Your task to perform on an android device: Compare the Campus Women's Sherry Running Shoes with other shoes of the same campus brand for me.
Image 0: 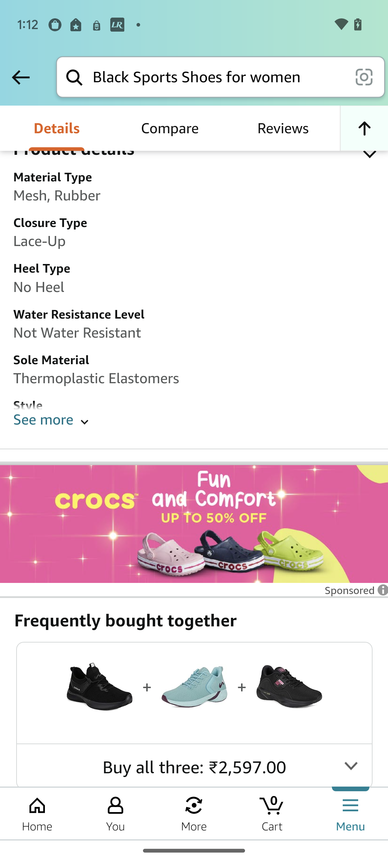
Swipe left
Step 0: click (170, 128)
Image 1: 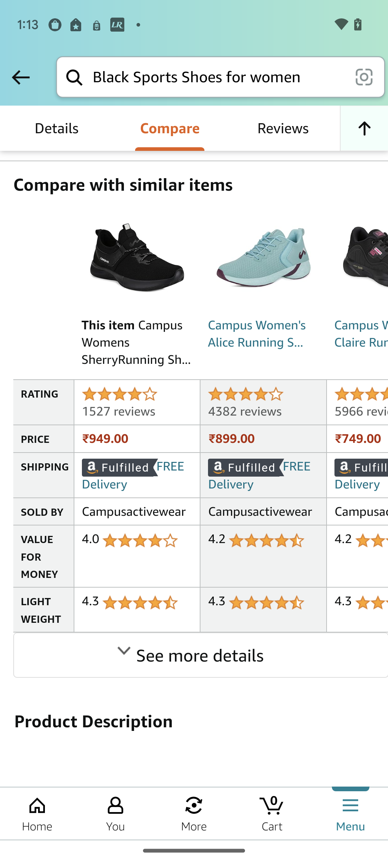
Swipe left
Step 1: scroll right
Image 2: 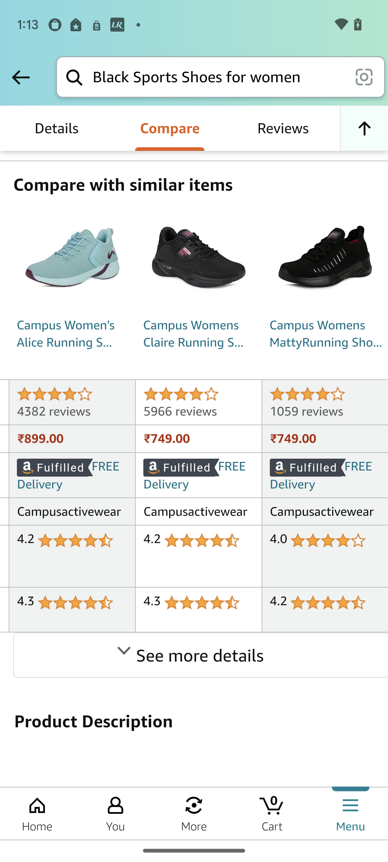
Scroll up
Step 2: click (201, 655)
Image 3: 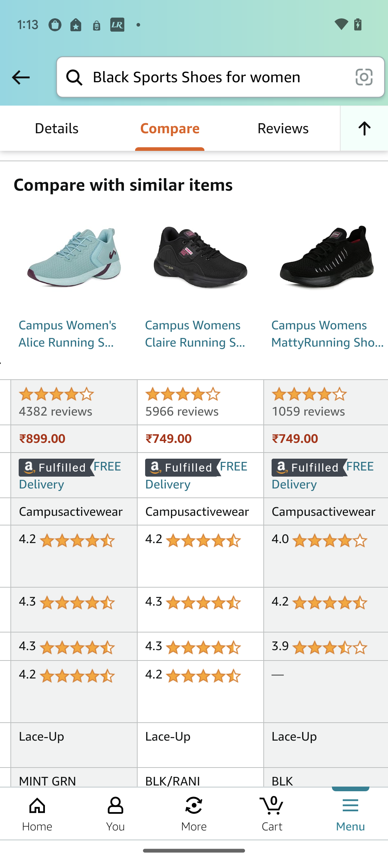
Scroll up
Step 3: scroll down